Your task to perform on an android device: My wife told me to view the comparison of 46 piece set of auto repair tools on-board household repair kit wrench socket with others before purchasing them, so compare this wrench kit with others in the Alibaba.com app.
Image 0: 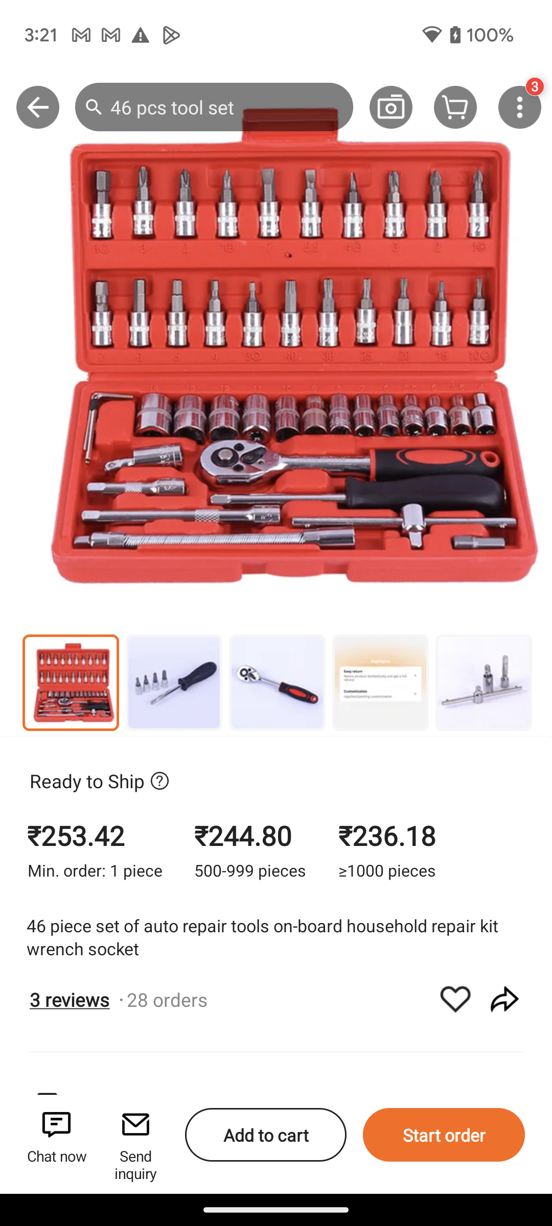
Scroll down to view other wrench kits of this category.
Step 0: scroll down
Image 1: 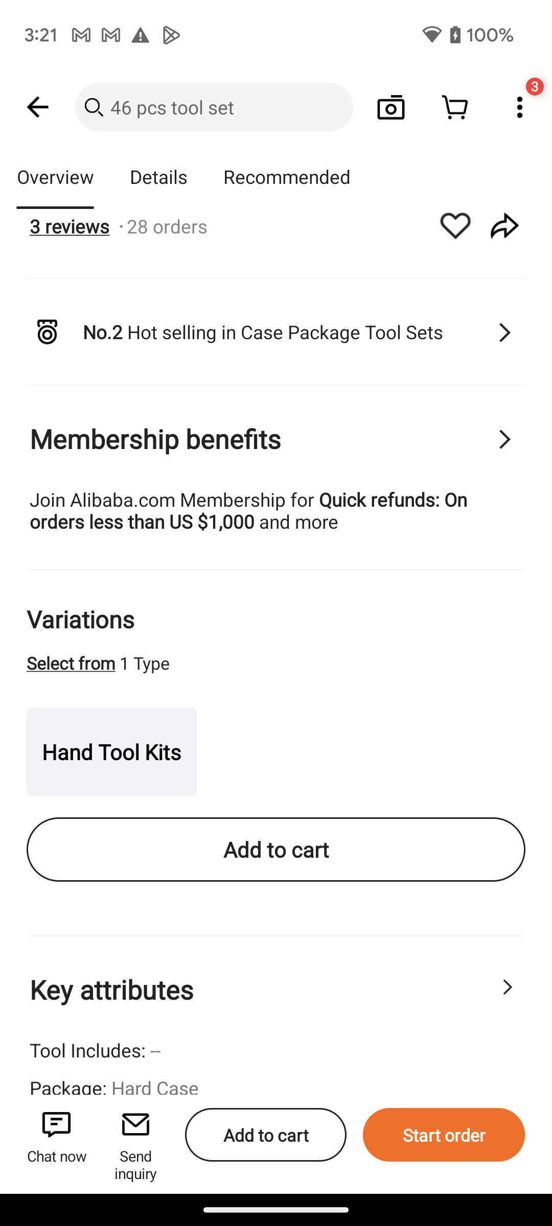
Scroll down to view other wrench kits of this category.
Step 1: scroll down
Image 2: 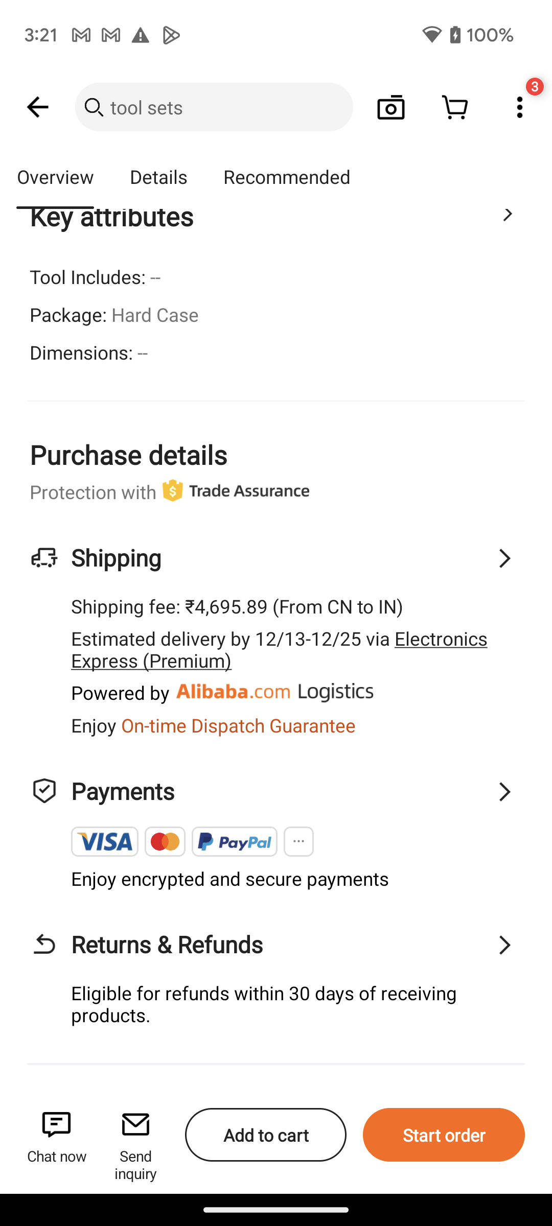
Scroll down to view other wrench kits of this category.
Step 2: scroll down
Image 3: 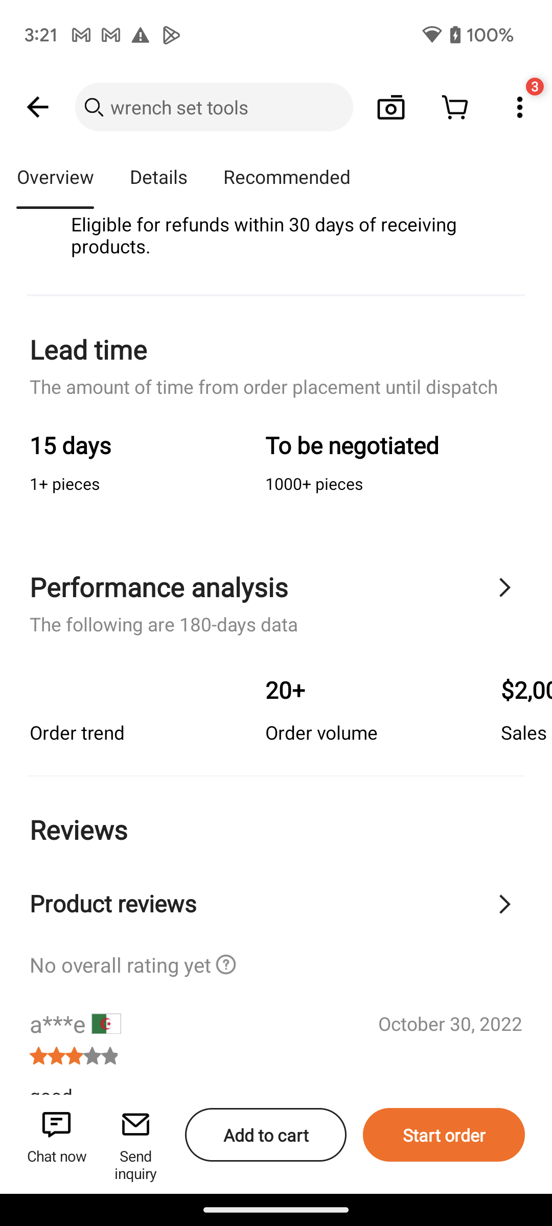
Scroll down to view other wrench kits of this category.
Step 3: scroll down
Image 4: 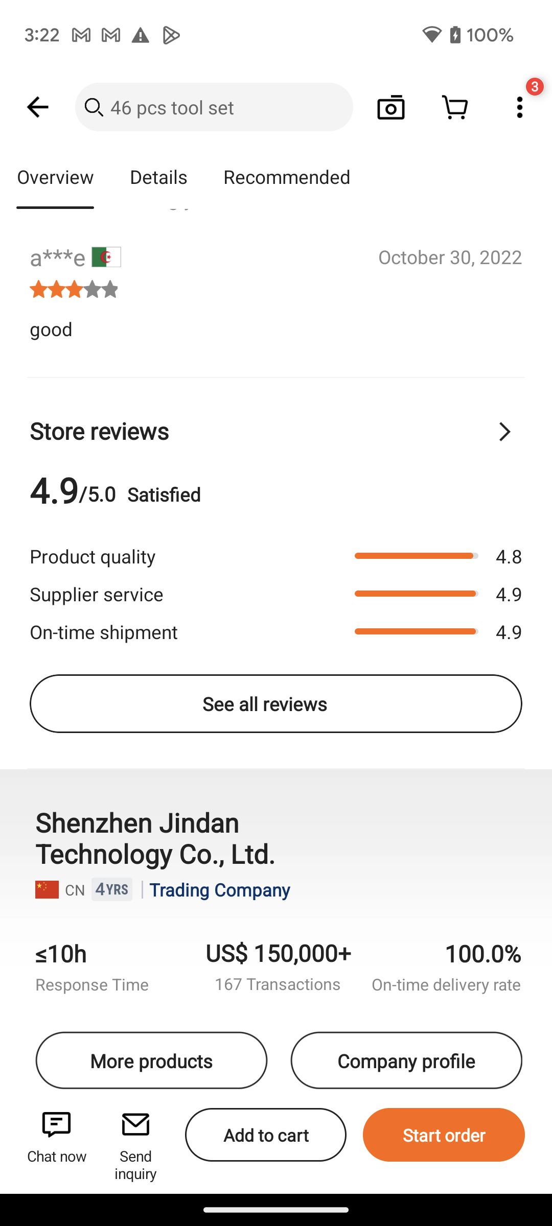
Scroll down to view other wrench kits of this category.
Step 4: scroll down
Image 5: 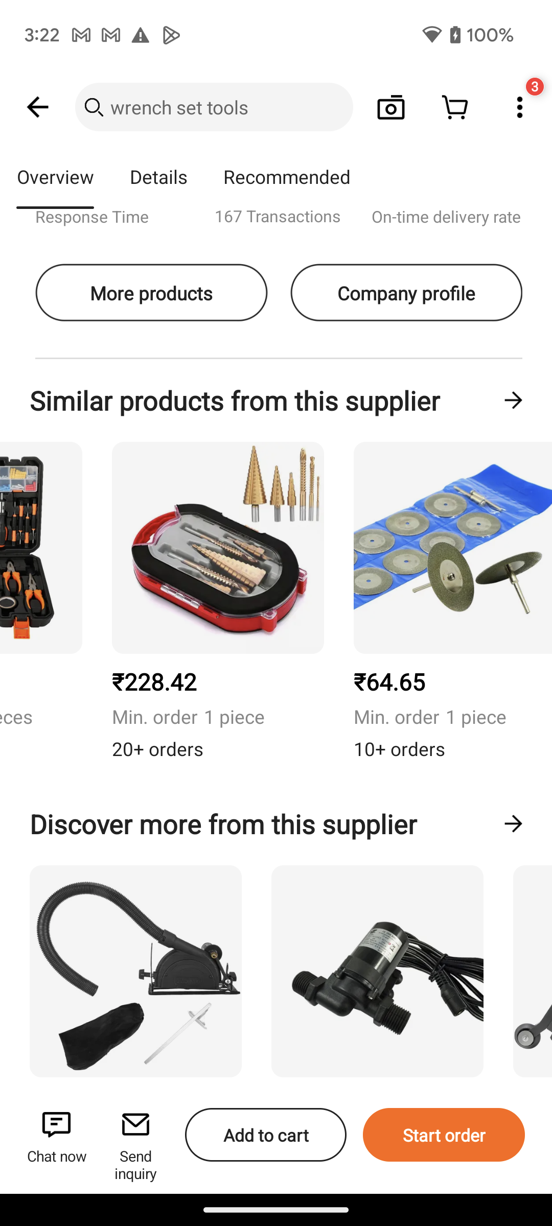
Scroll down to view other wrench kits of this category.
Step 5: wait